Your task to perform on an android device: I am planning a family trip to Vancouver, so find an economy class flight for me for a one-way trip from Toronto Pearson International to Vancouver International Airport on December 15 for 3 adults on the Agoda app.
Image 0: 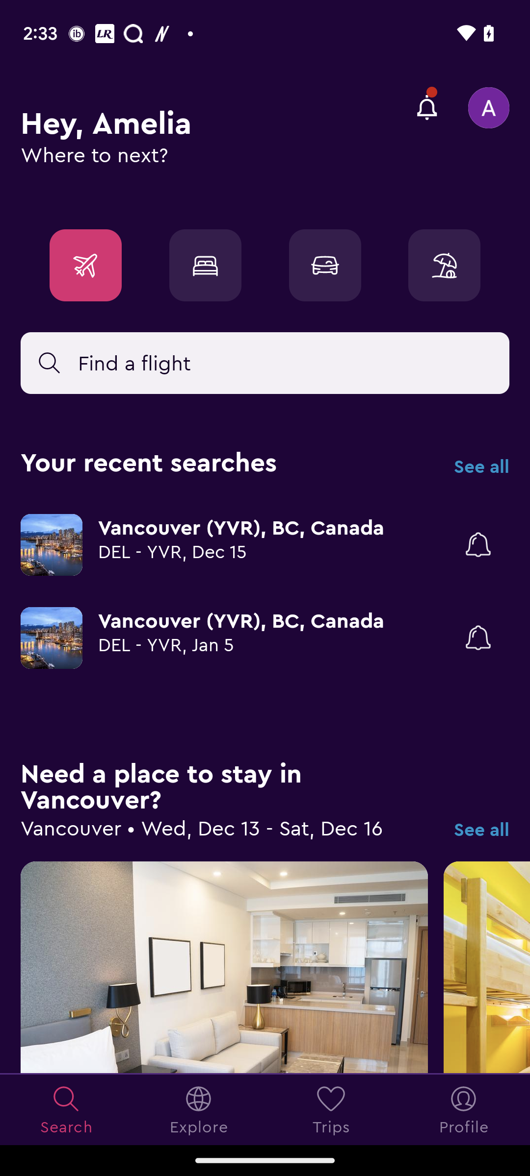
Open the Agoda
Step 0: open app "Agoda"
Image 1: 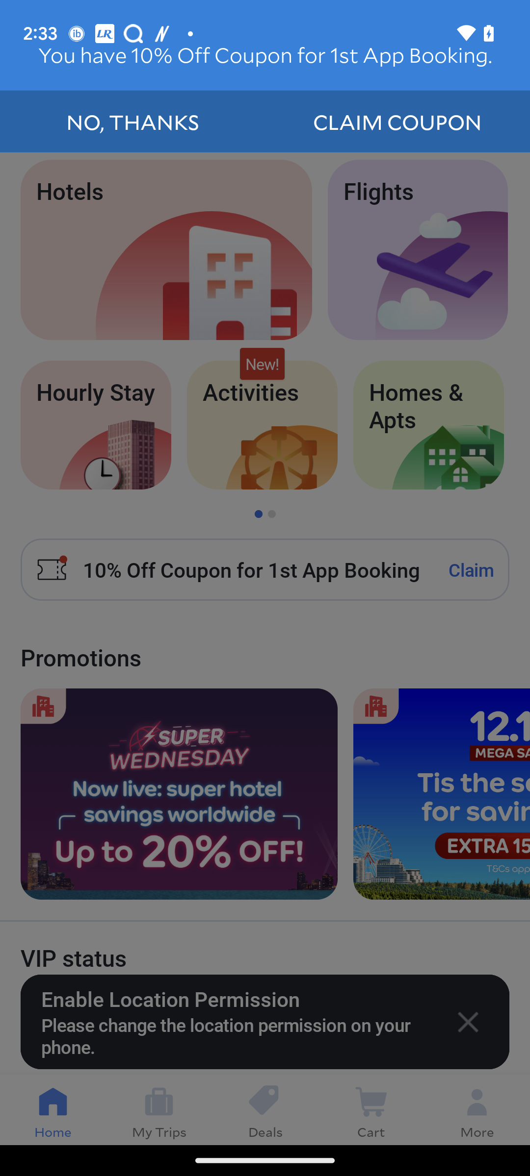
Open the Agoda
Step 1: wait
Image 2: 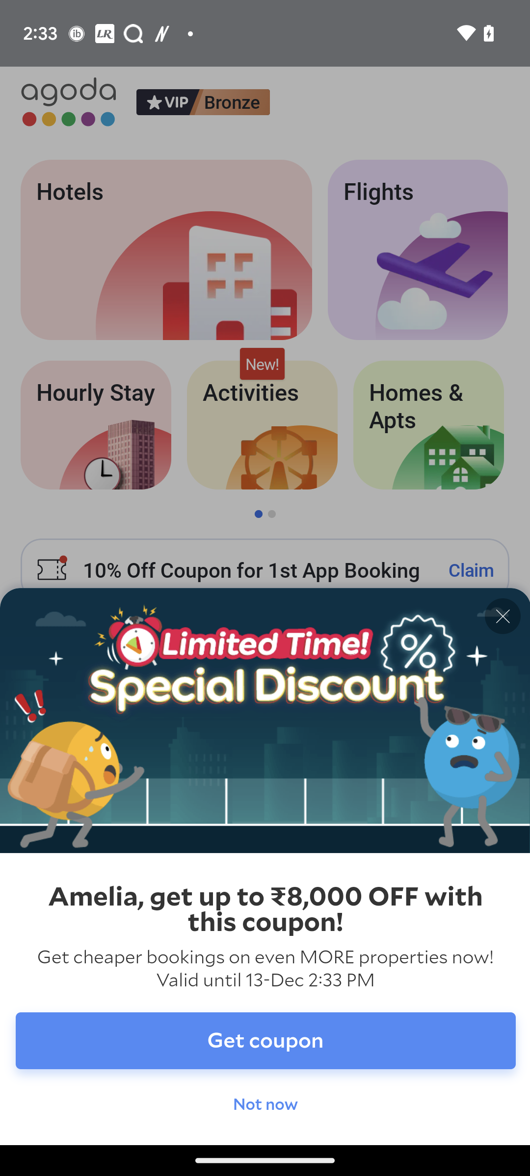
Open the Agoda
Step 2: wait
Image 3: 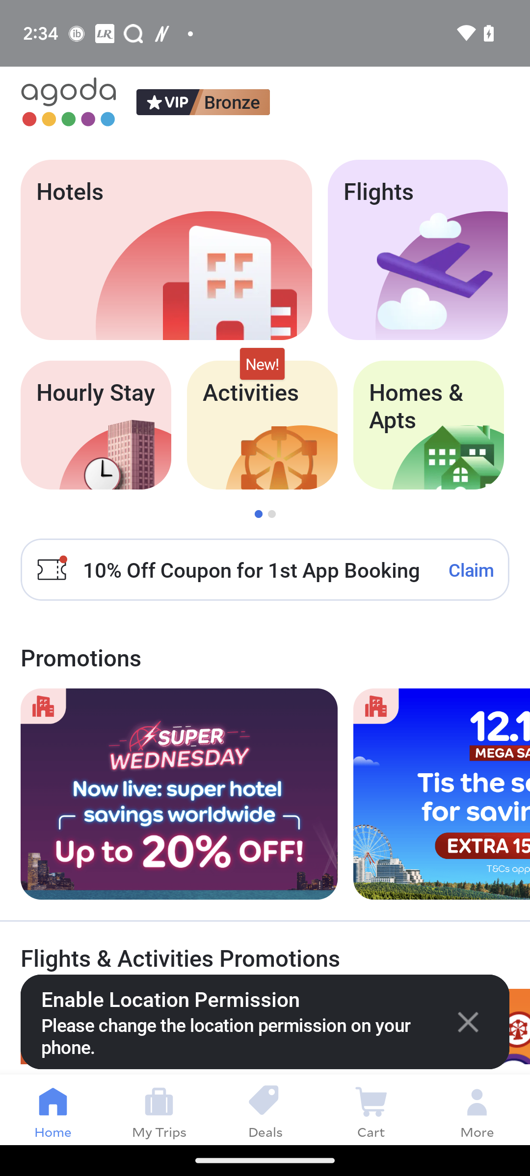
Open the Flight tab.
Step 3: click (414, 223)
Image 5: 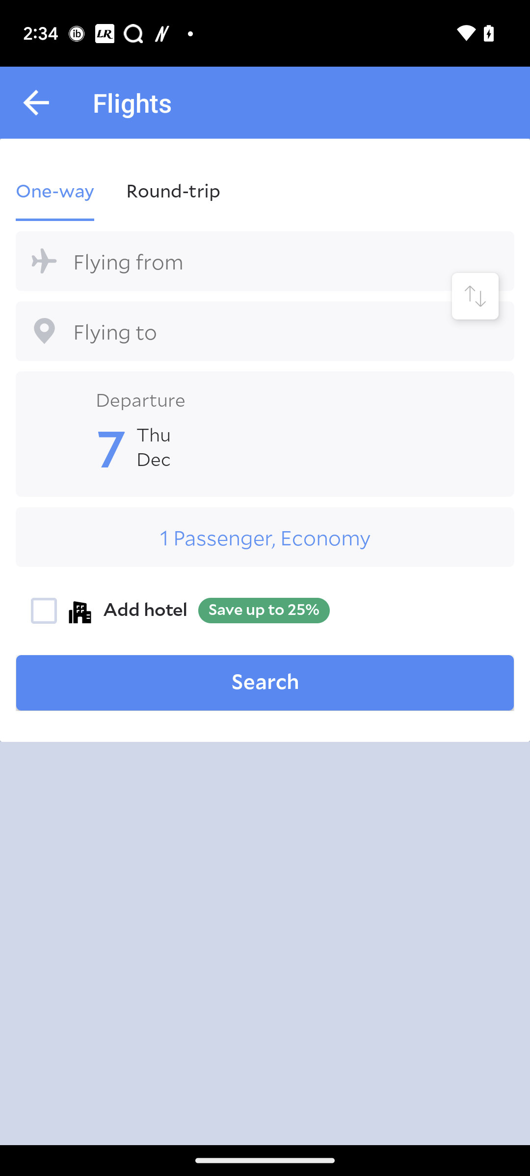
Click on the text Flying from.
Step 5: click (265, 261)
Image 6: 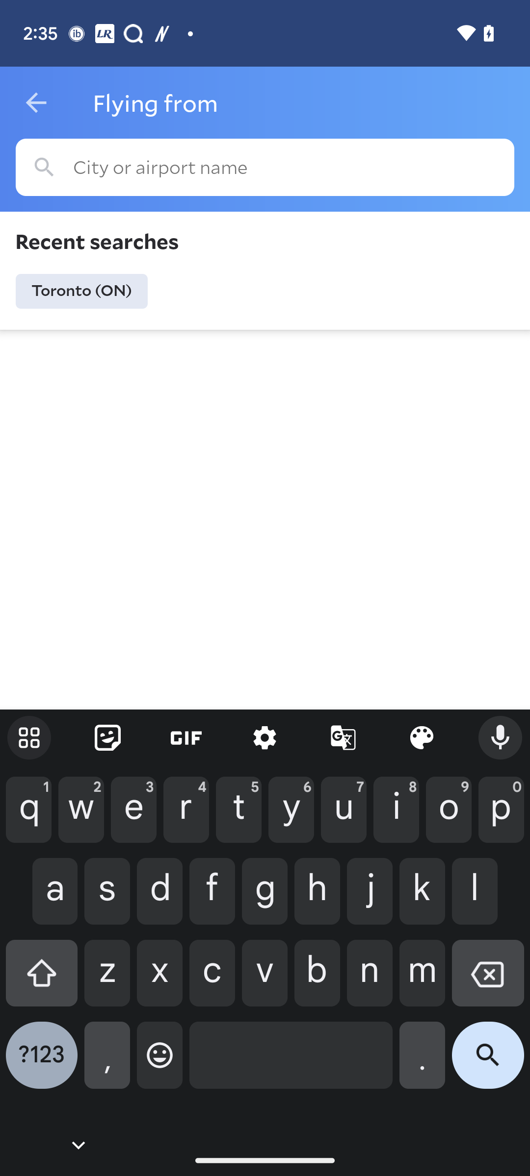
Type Toronto Pearson International in the search box
Step 6: type "Toronto Pearson International"
Image 7: 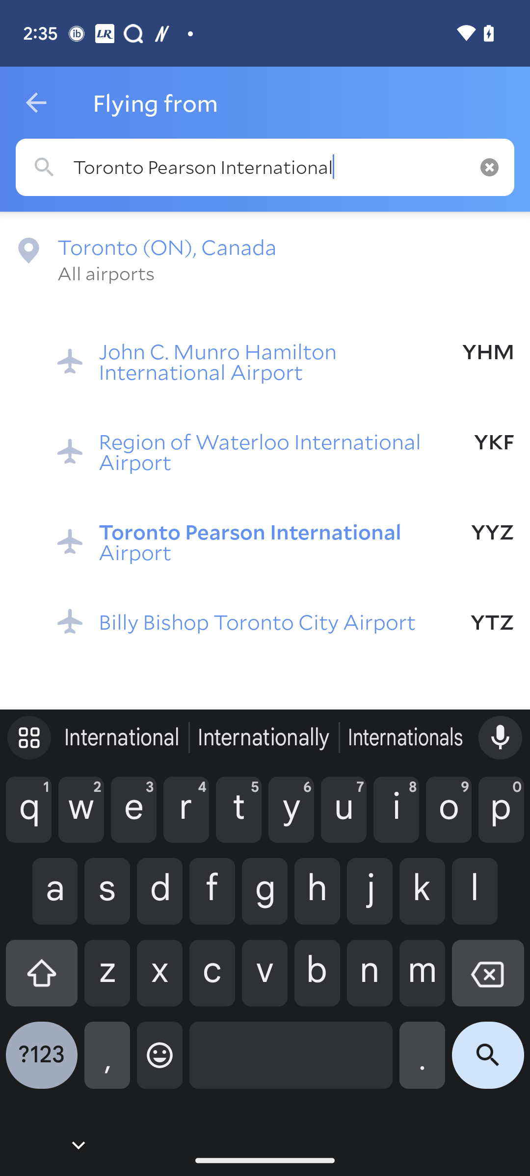
Click on the Third tab Toronto Pearson International.
Step 7: click (259, 541)
Image 8: 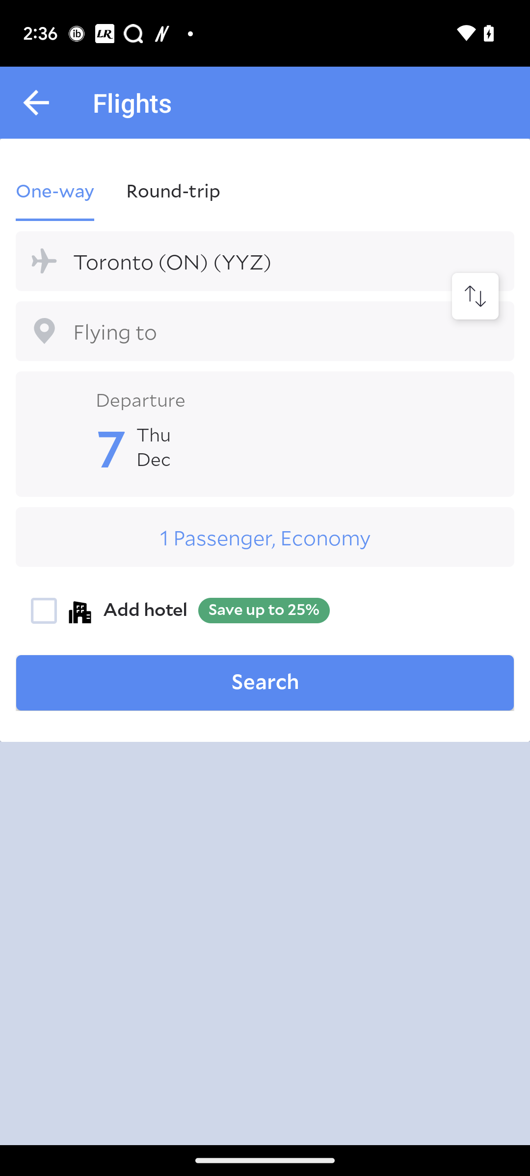
Click on the Text Flying to.
Step 8: click (265, 331)
Image 9: 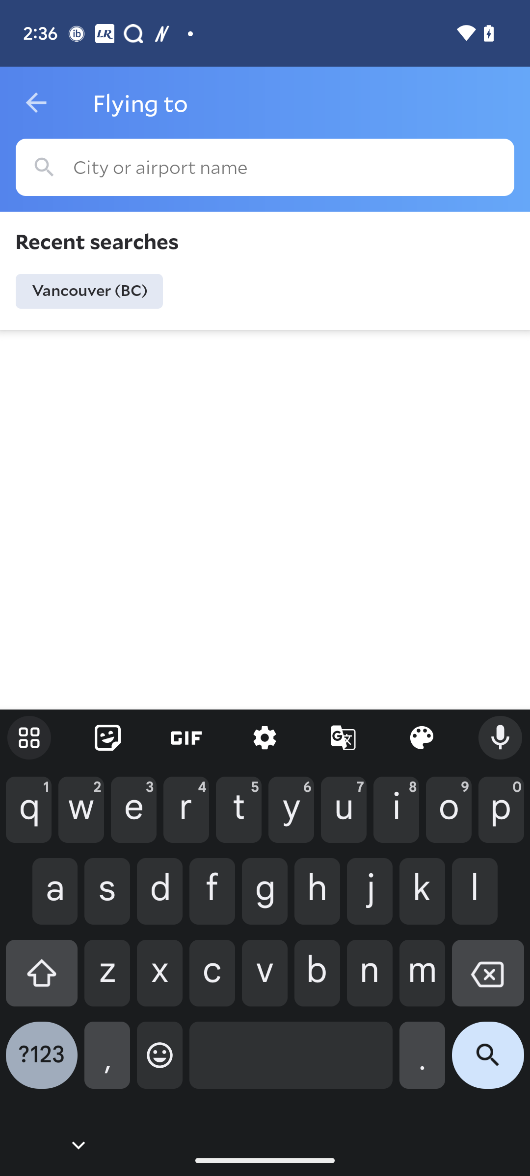
Type Vancouver International Airport in the search box.
Step 9: type "Vancouver International Airport"
Image 10: 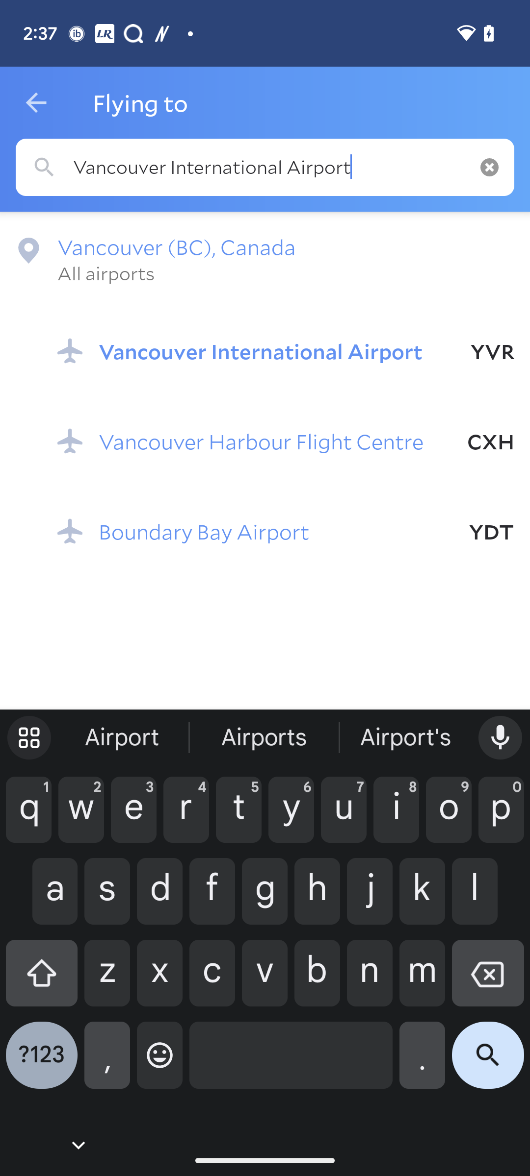
Click on the First tab Vancouver International Airport.
Step 10: click (259, 350)
Image 11: 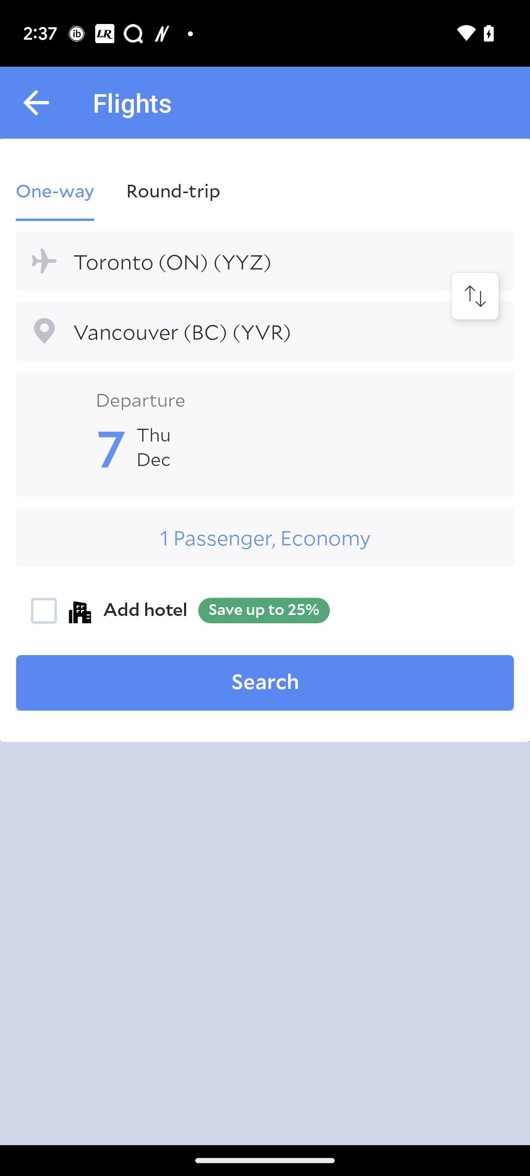
Click on the text Departure.
Step 11: click (140, 399)
Image 12: 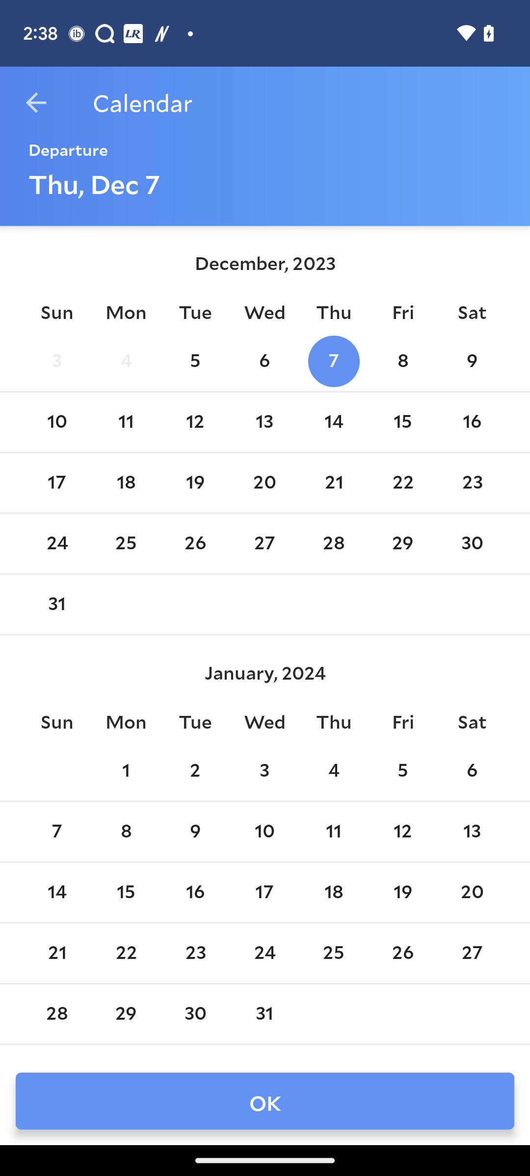
Select the date 15 December.
Step 12: click (403, 422)
Image 13: 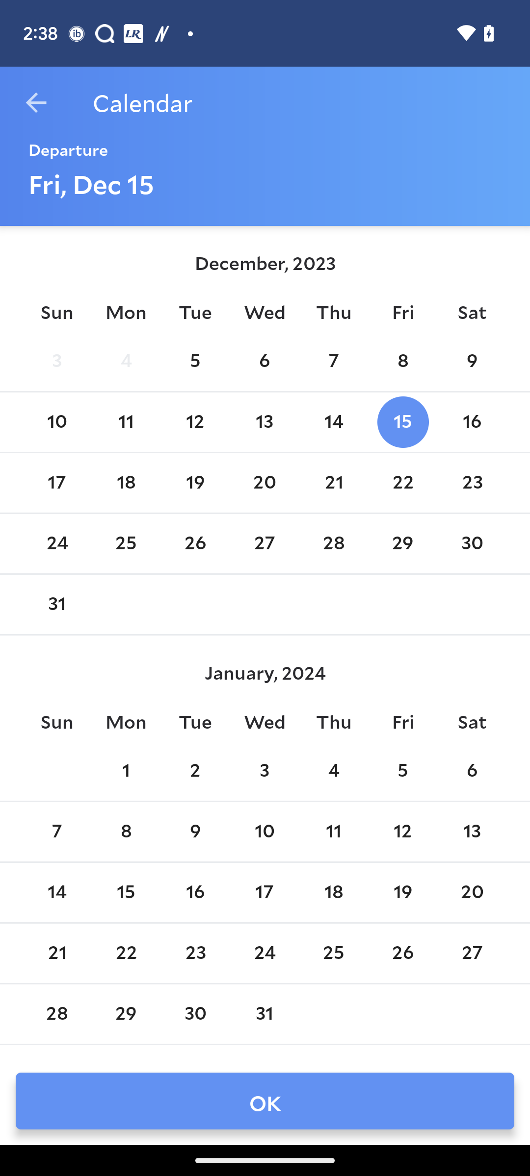
Click on the Ok tab at the bottom.
Step 13: click (265, 1101)
Image 15: 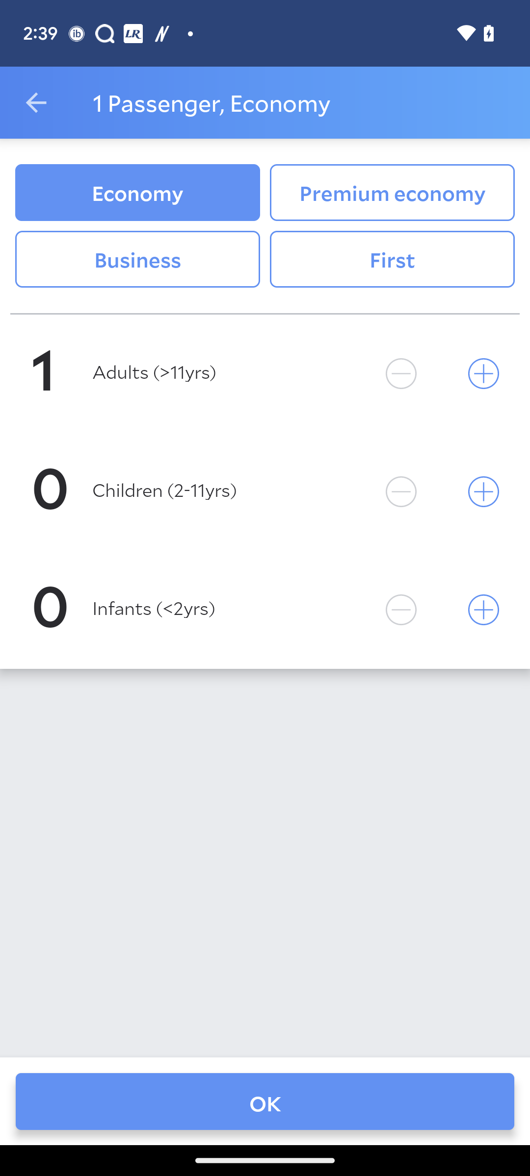
Click on the + icon of the Adults tab.
Step 15: click (485, 372)
Image 16: 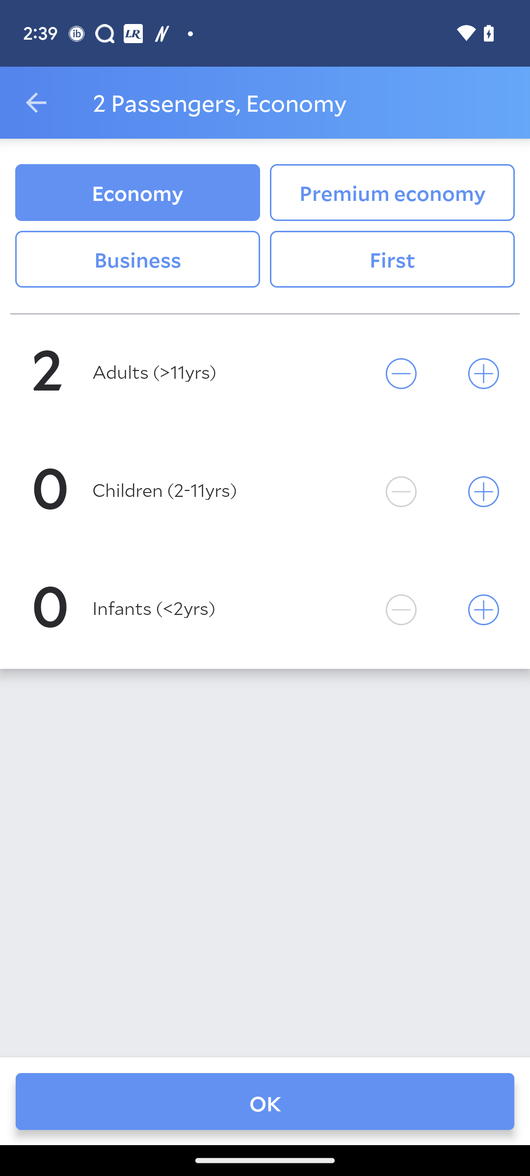
Click on the + icon of the Adults tab.
Step 16: click (478, 372)
Image 17: 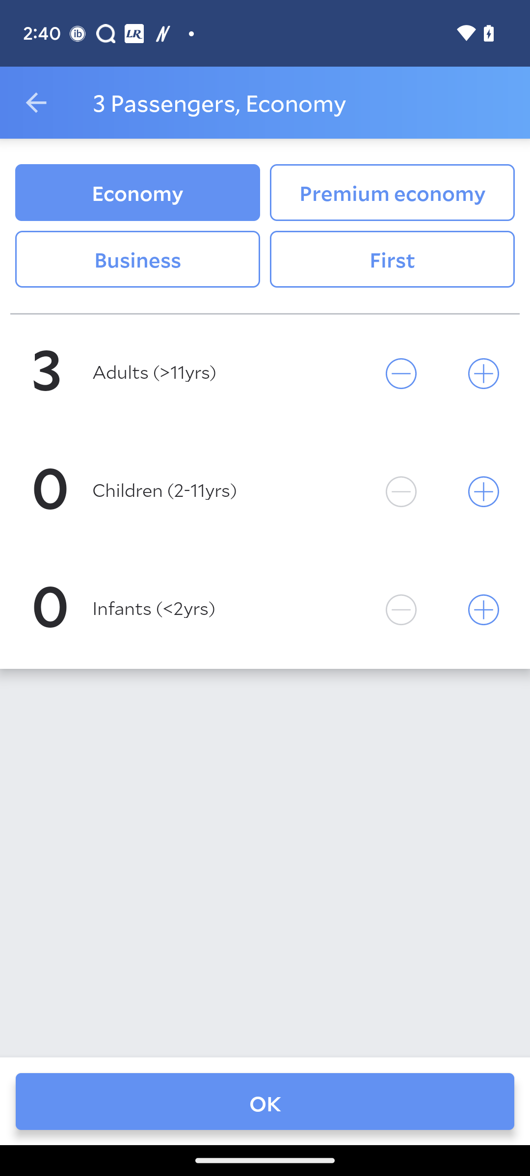
Click on the Ok button at the bottom.
Step 17: click (265, 1102)
Image 18: 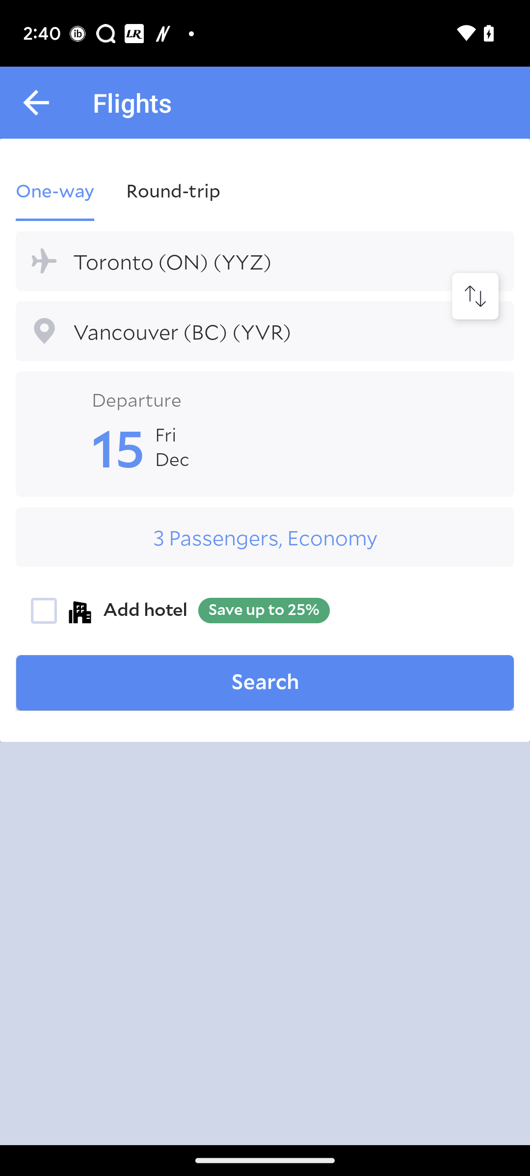
Click on the Search tab.
Step 18: click (265, 683)
Image 19: 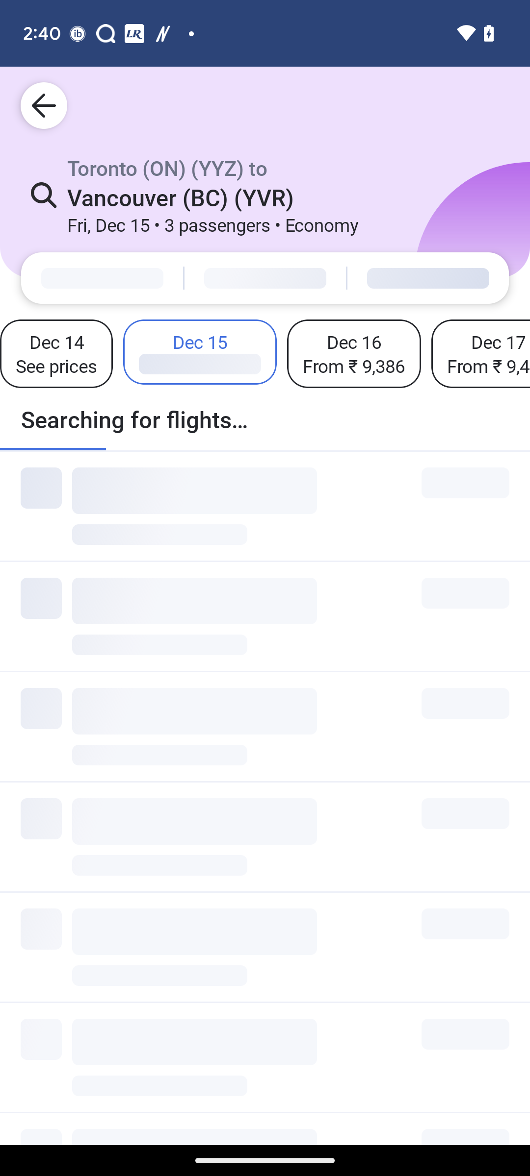
Click on the Search tab.
Step 19: wait